Your task to perform on an android device: Browse " Red Rose Flowers" for me on the  Flowers Aura app.
Image 0: 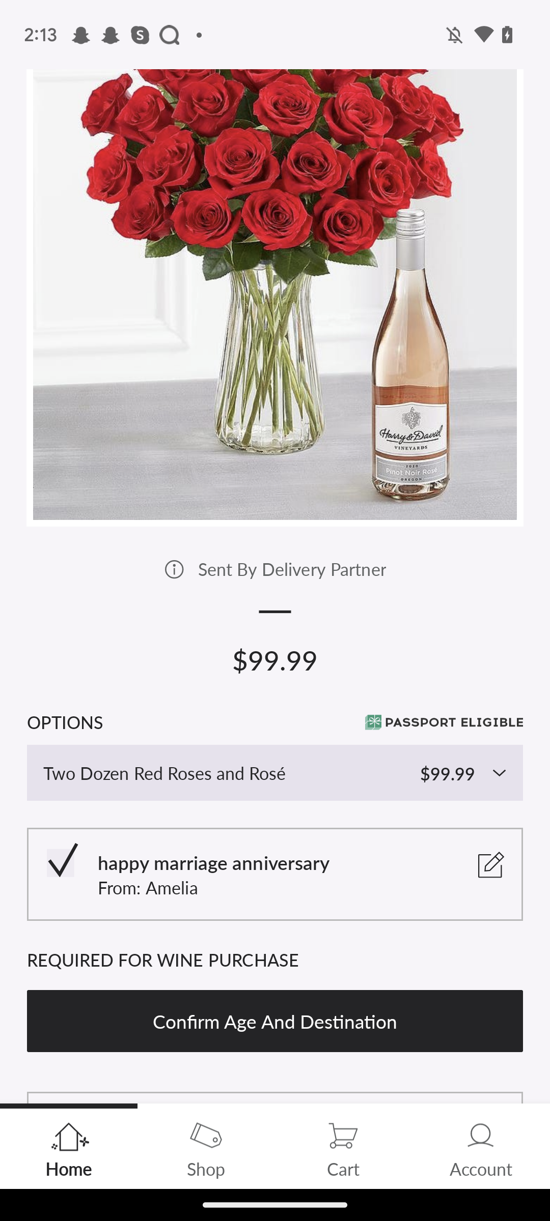
Open the Flowers Aura app.
Step 0: open app "Flower Aura"
Image 1: 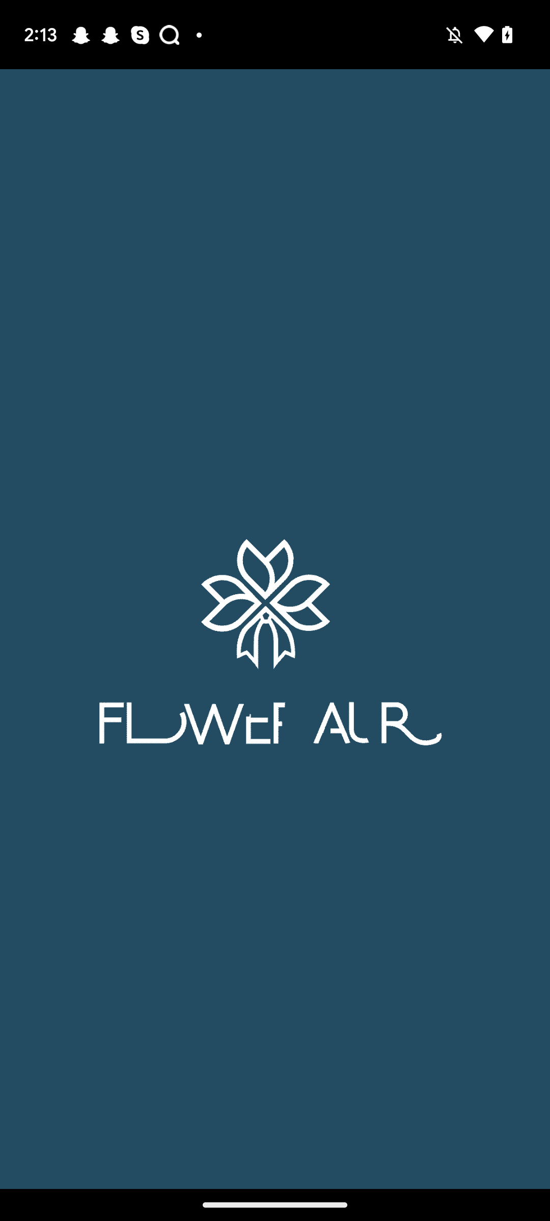
Open the Flowers Aura app.
Step 1: wait
Image 2: 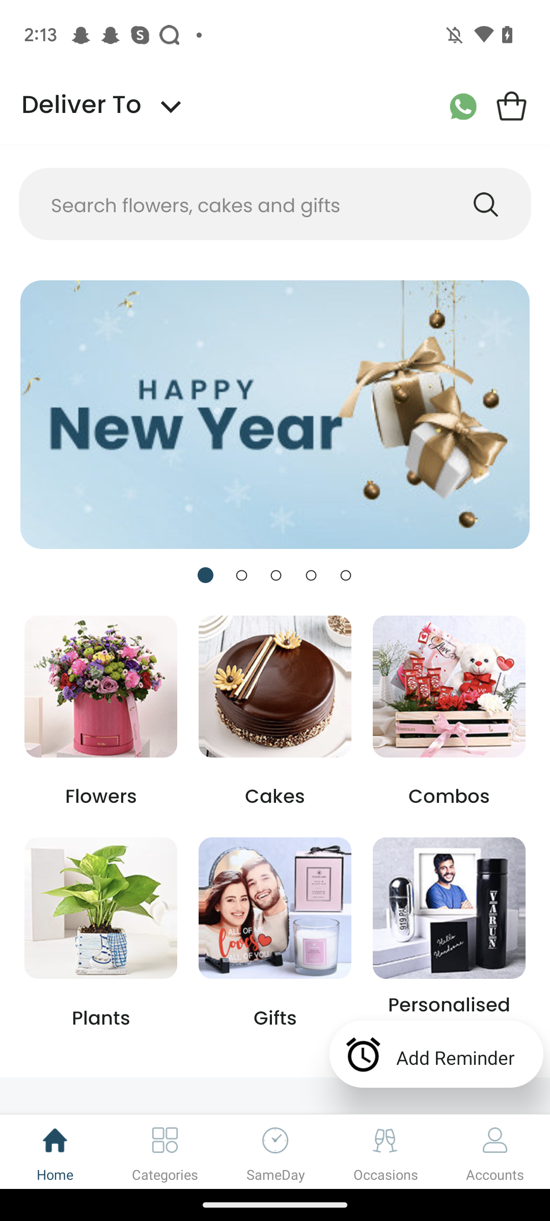
Click on the search icon at the top.
Step 2: click (196, 203)
Image 3: 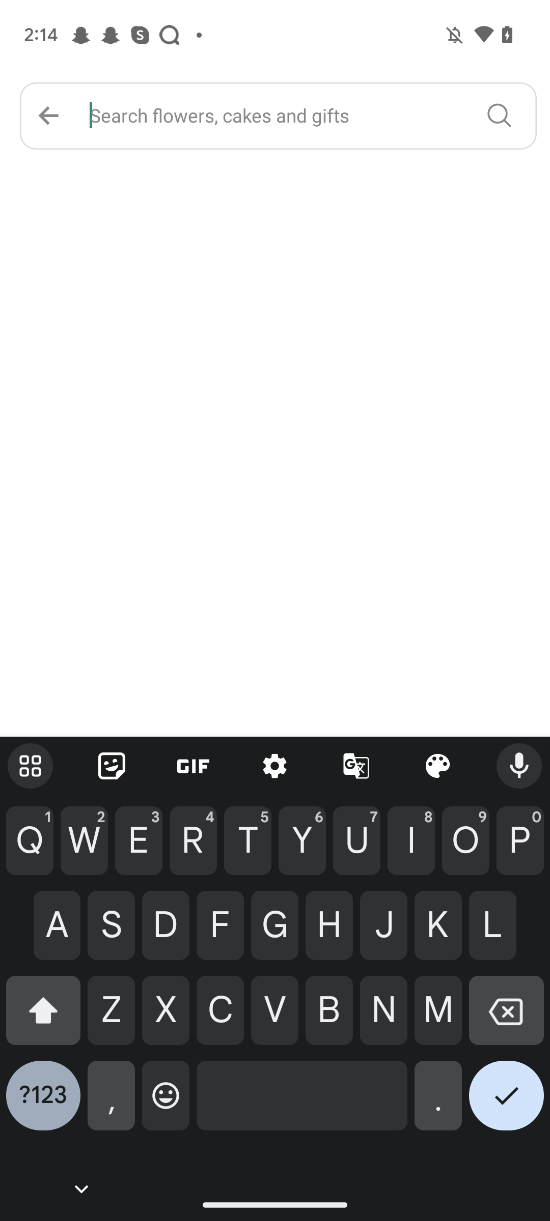
Type "Red Rose Flowers" in the search box.
Step 3: type "Red Rose Flowers"
Image 4: 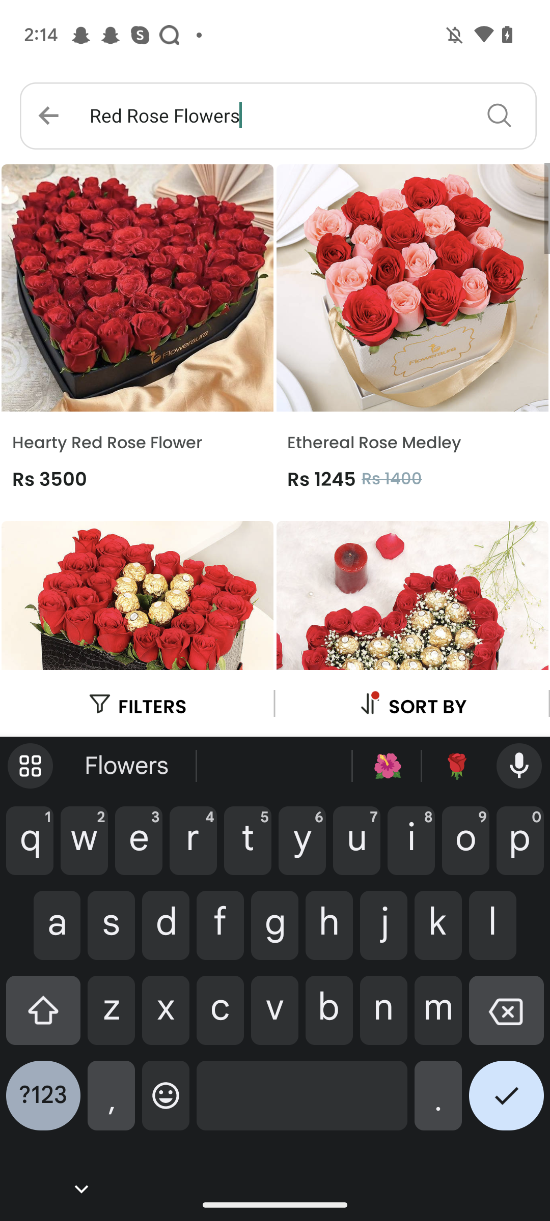
Click on the Right tick icon at the bottom right corner of the keyboard.
Step 4: click (506, 1103)